Your task to perform on an android device: Add a  sized 10  ARTENGO women Tennis pant-TPA500 Light Black to cart on DECATHLON app
Image 1: 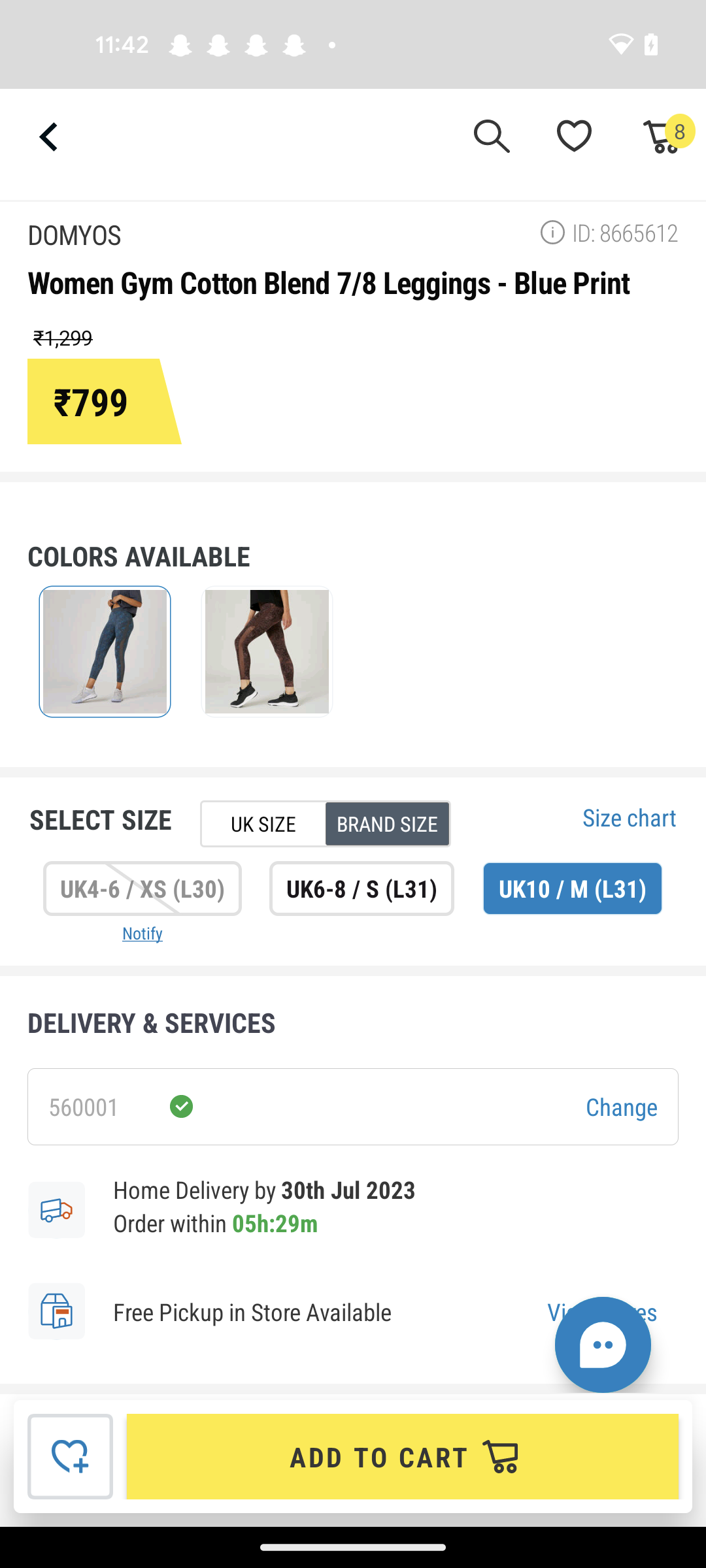
Go back to previous page 
Step 1: press back button
Image 2: 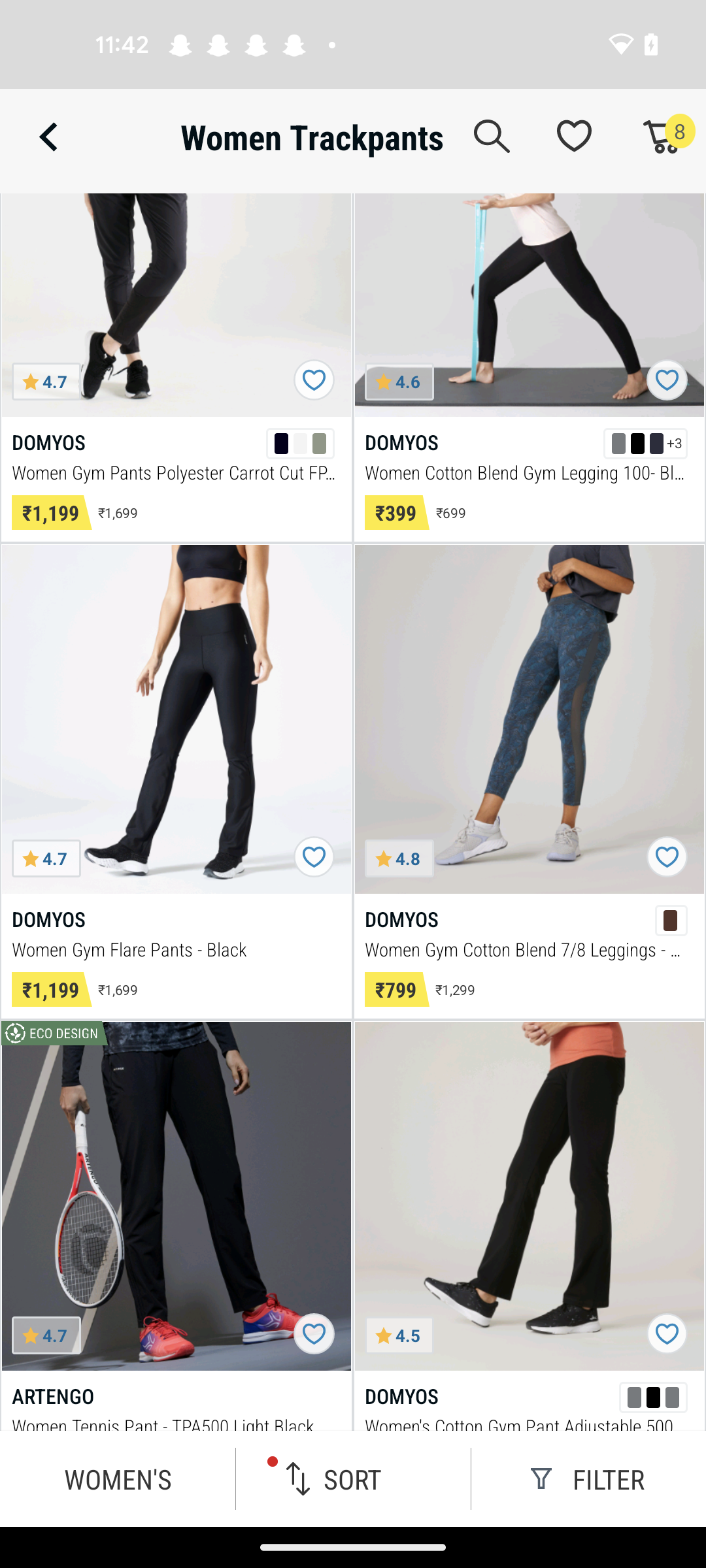
Click on the ARTENGO women Tennis pant-TPA500 Light Black
Step 2: click (176, 1196)
Image 4: 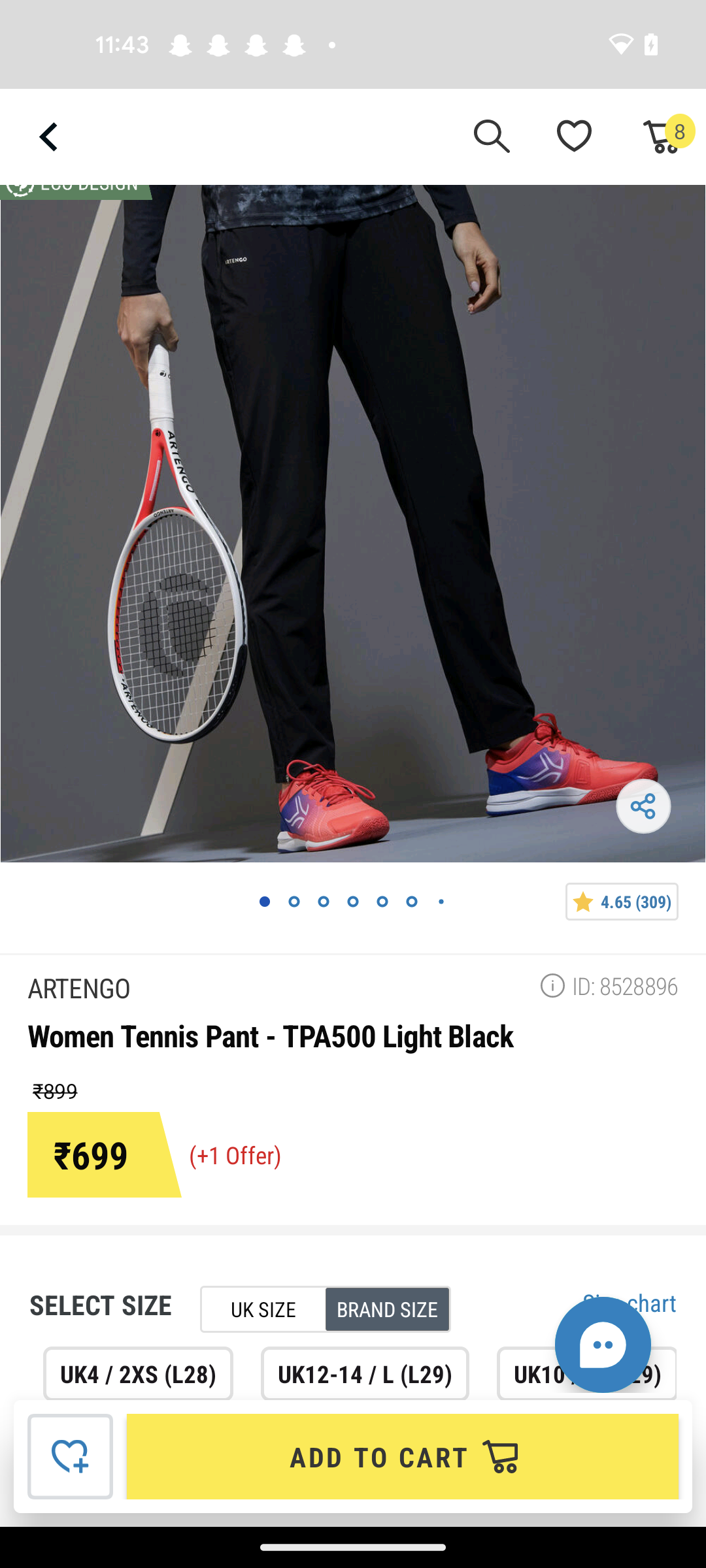
Swipe up
Step 4: scroll down
Image 5: 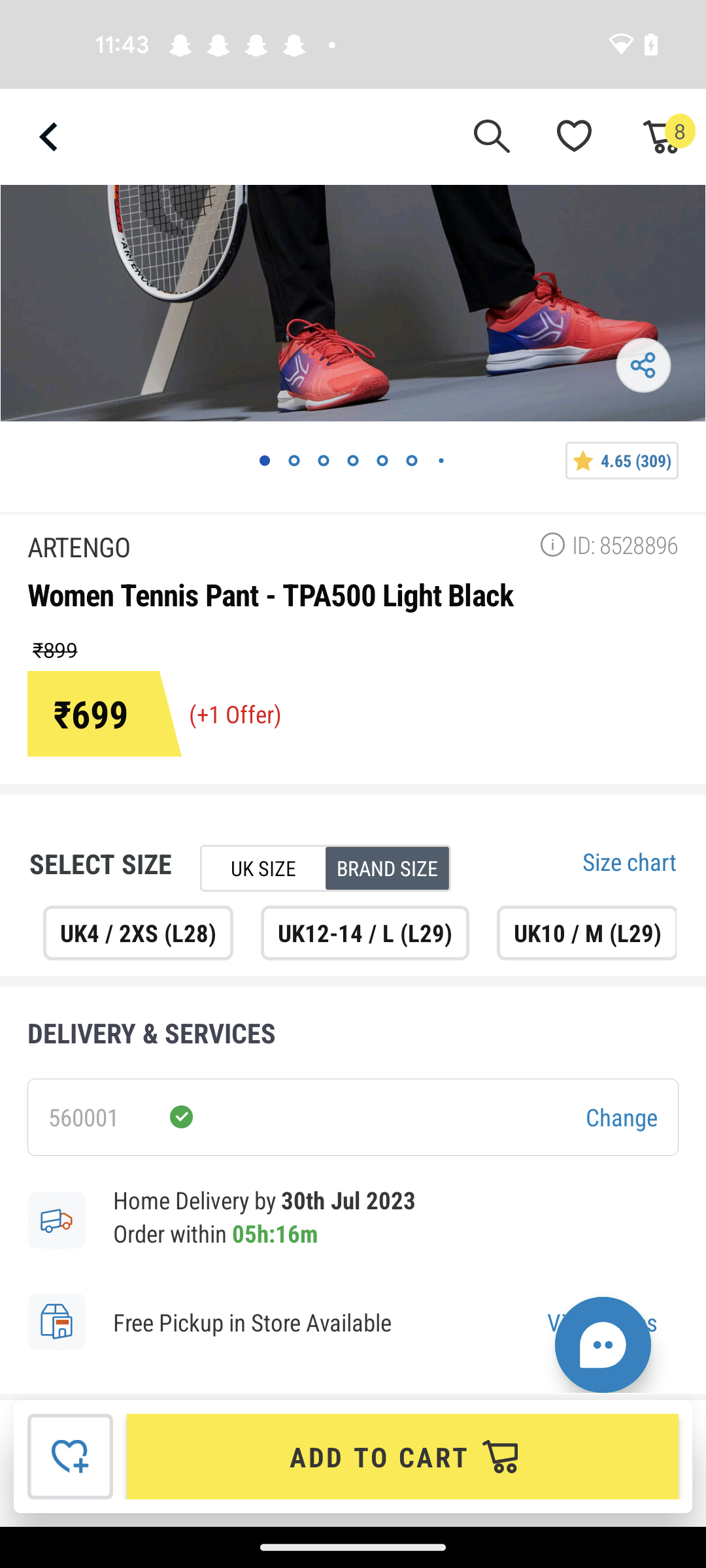
Select the uk10/M(L29) 
Step 5: click (586, 932)
Image 6: 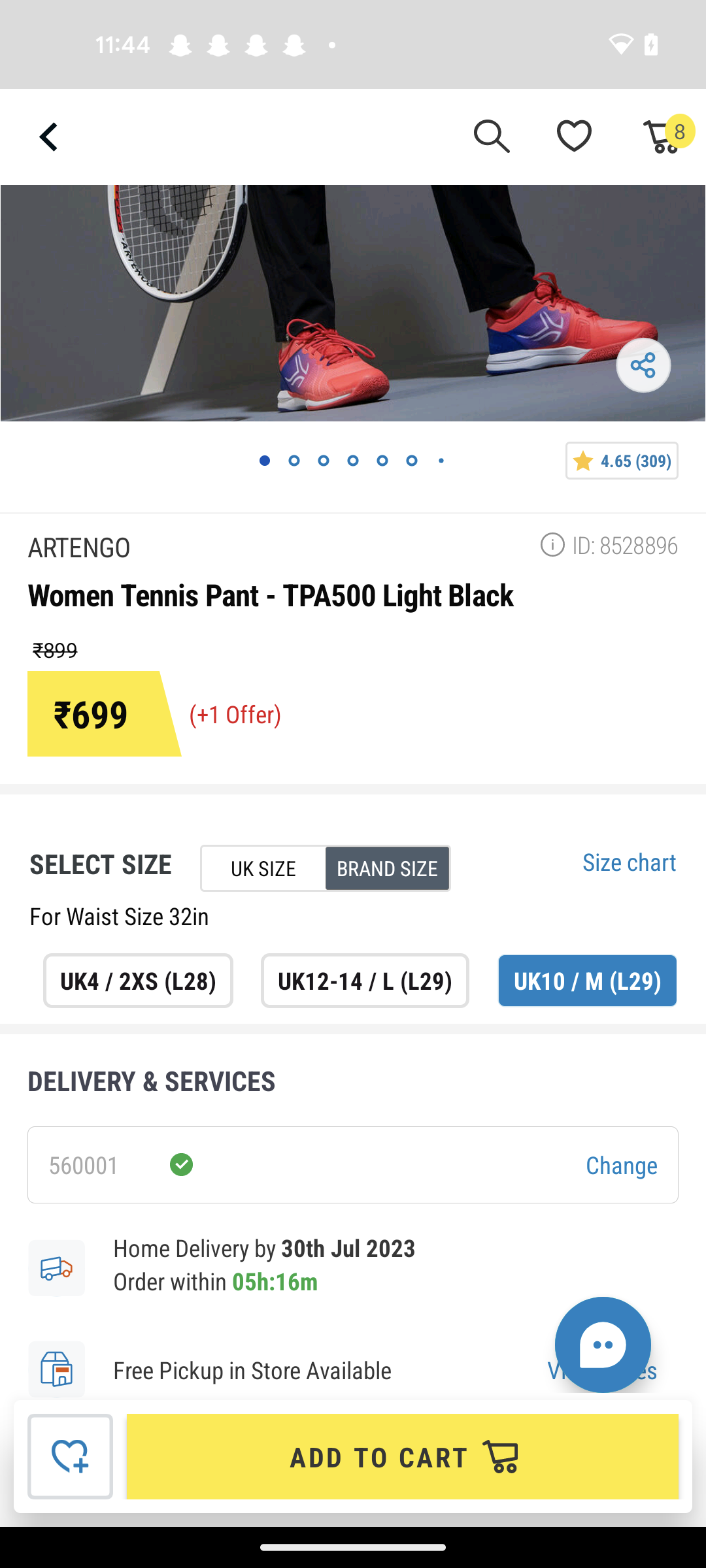
Click on the Add to cart tab
Step 6: click (403, 1456)